Your task to perform on an android device: Lets go through the selected Hiking shoe quality ,material used and read the reviews for the same in the amazon app
Image 0: 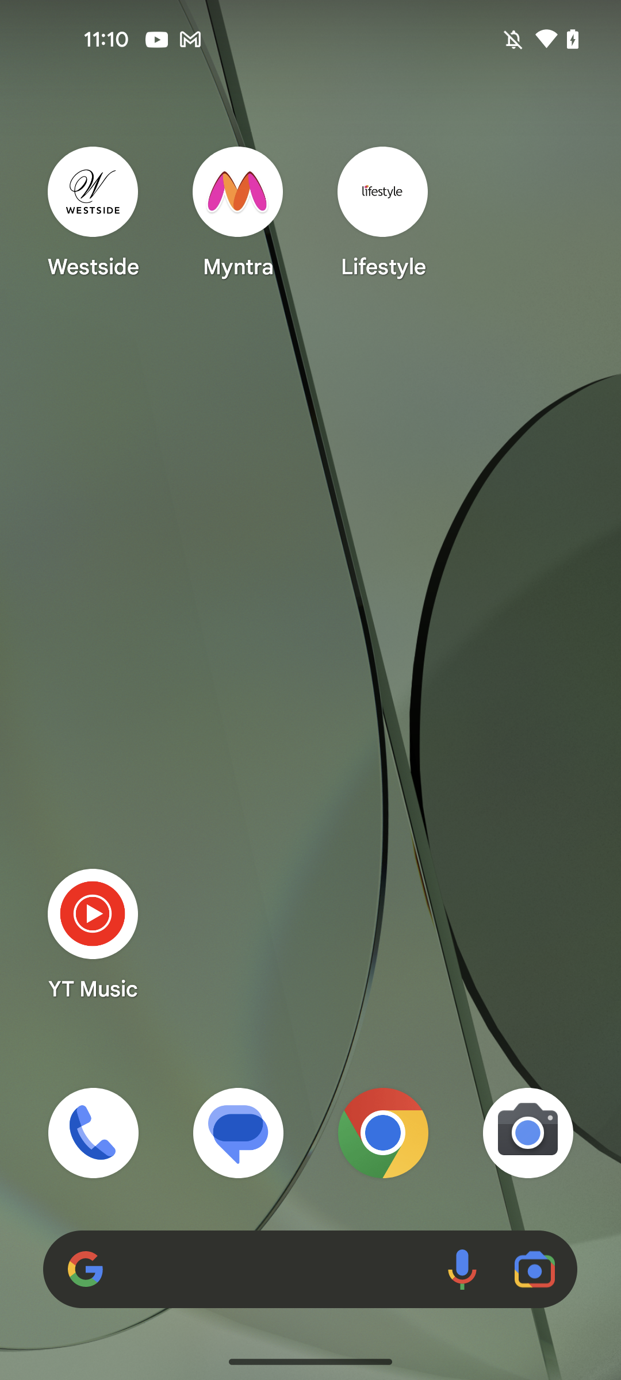
Open the Amazon app
Step 0: open app "Amazon"
Image 1: 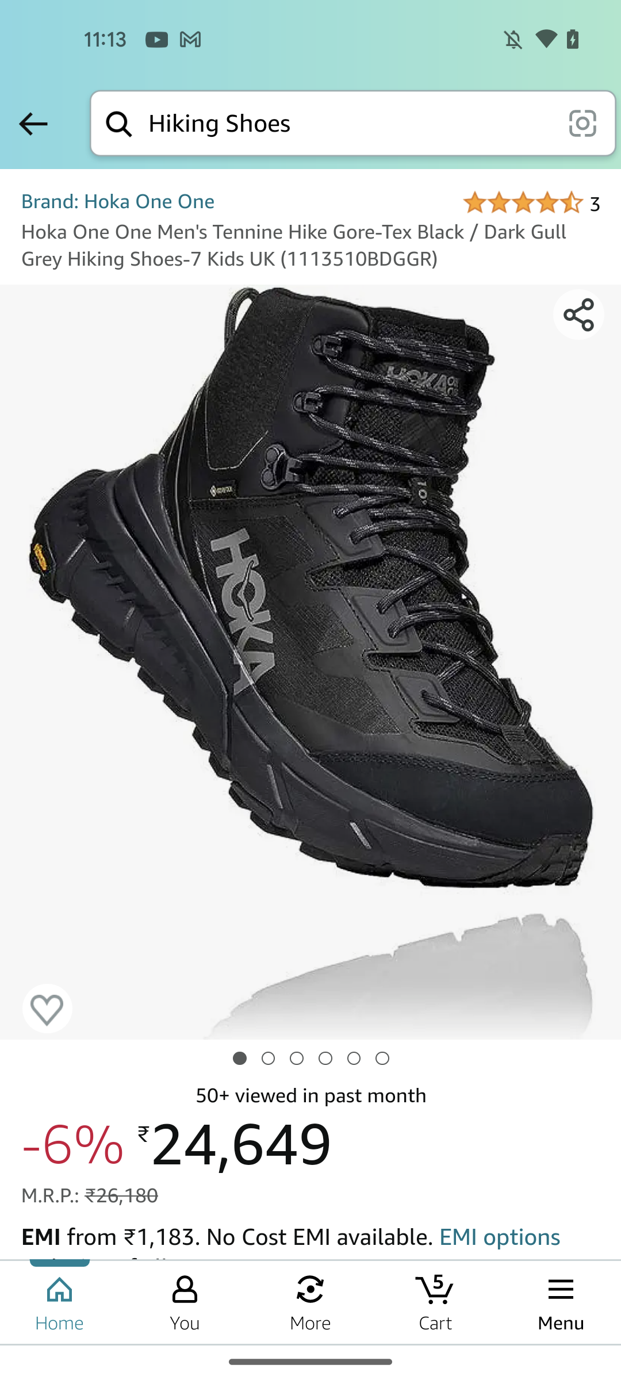
Scroll up for the Hiking Shoe Details
Step 1: scroll down
Image 2: 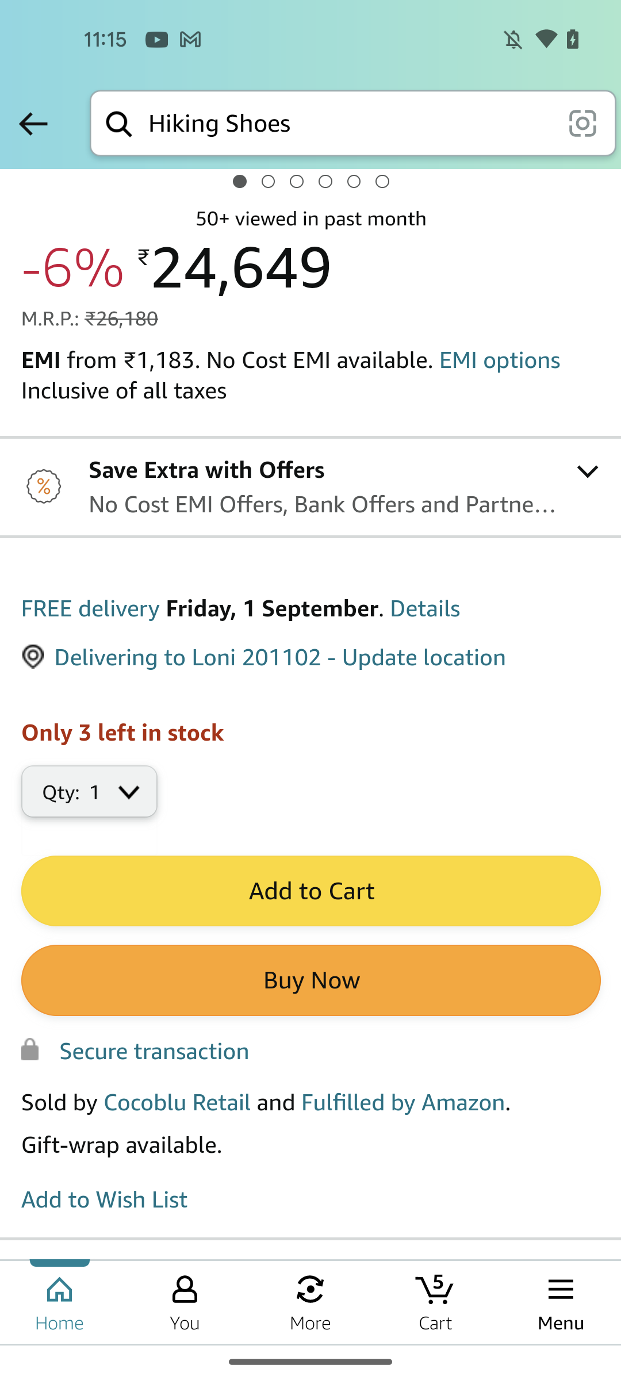
Scroll up for the Hiking Shoe Details
Step 2: scroll down
Image 3: 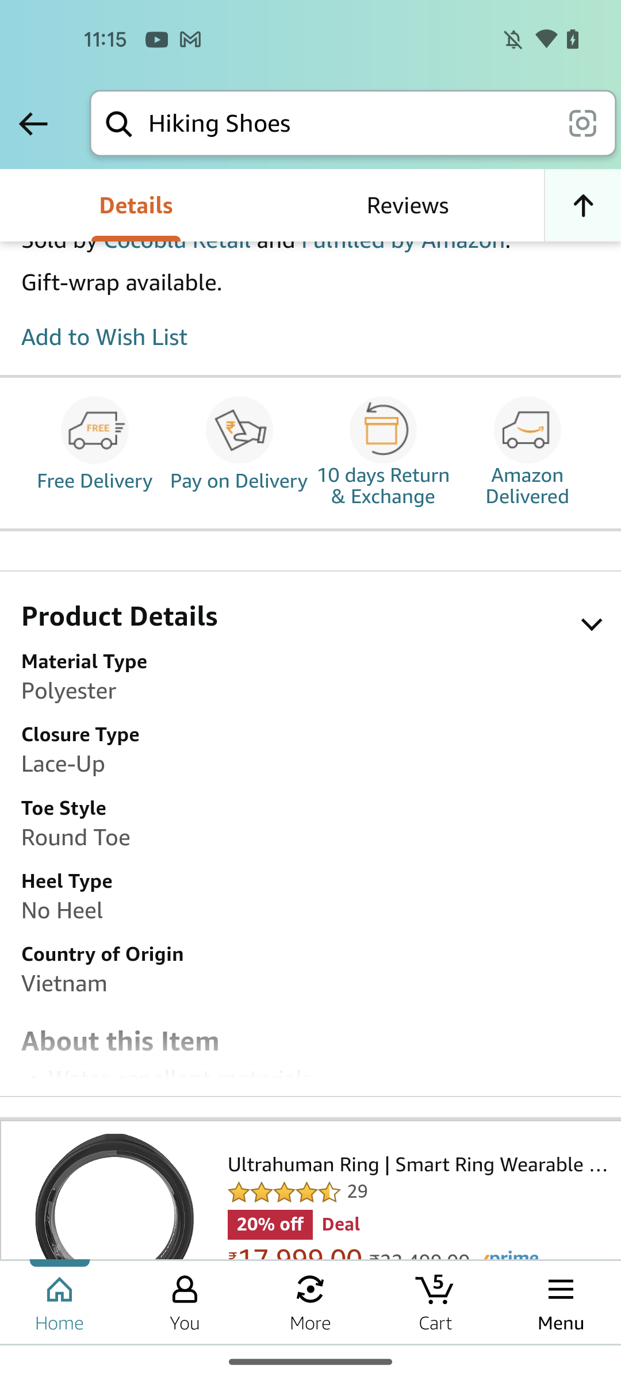
Scroll up for the Hiking Shoe Details
Step 3: scroll down
Image 4: 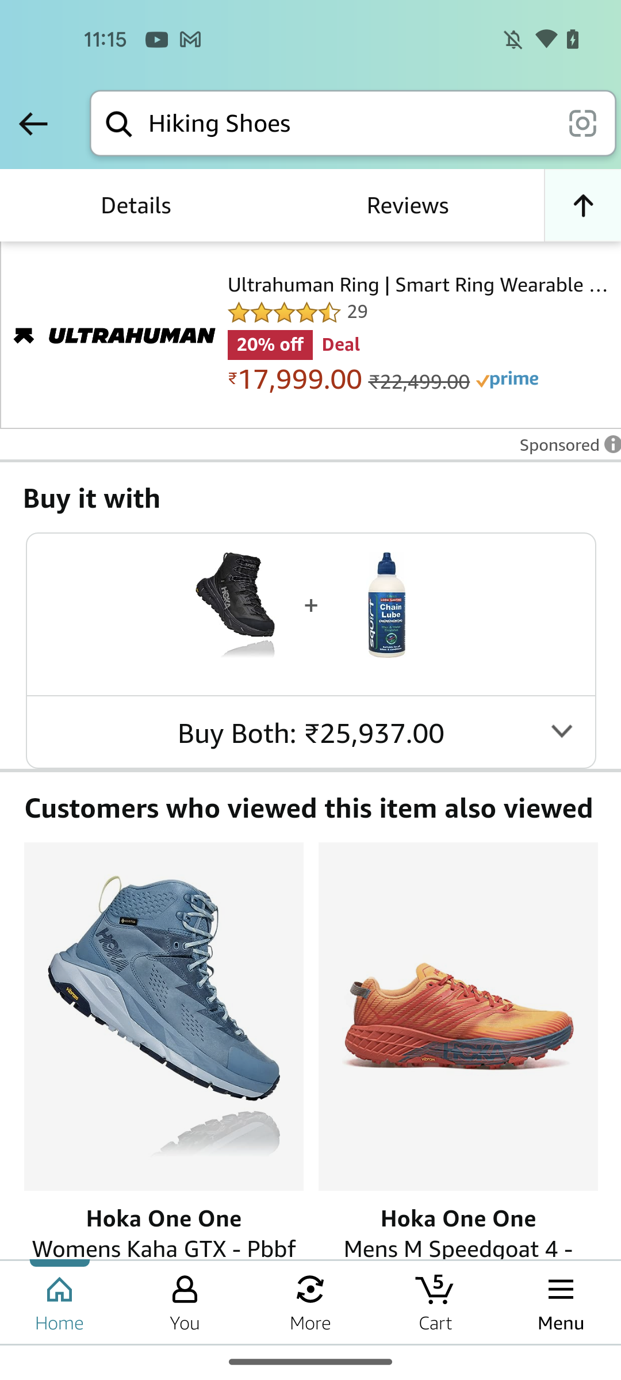
Click on the Reviews tab
Step 4: click (407, 205)
Image 5: 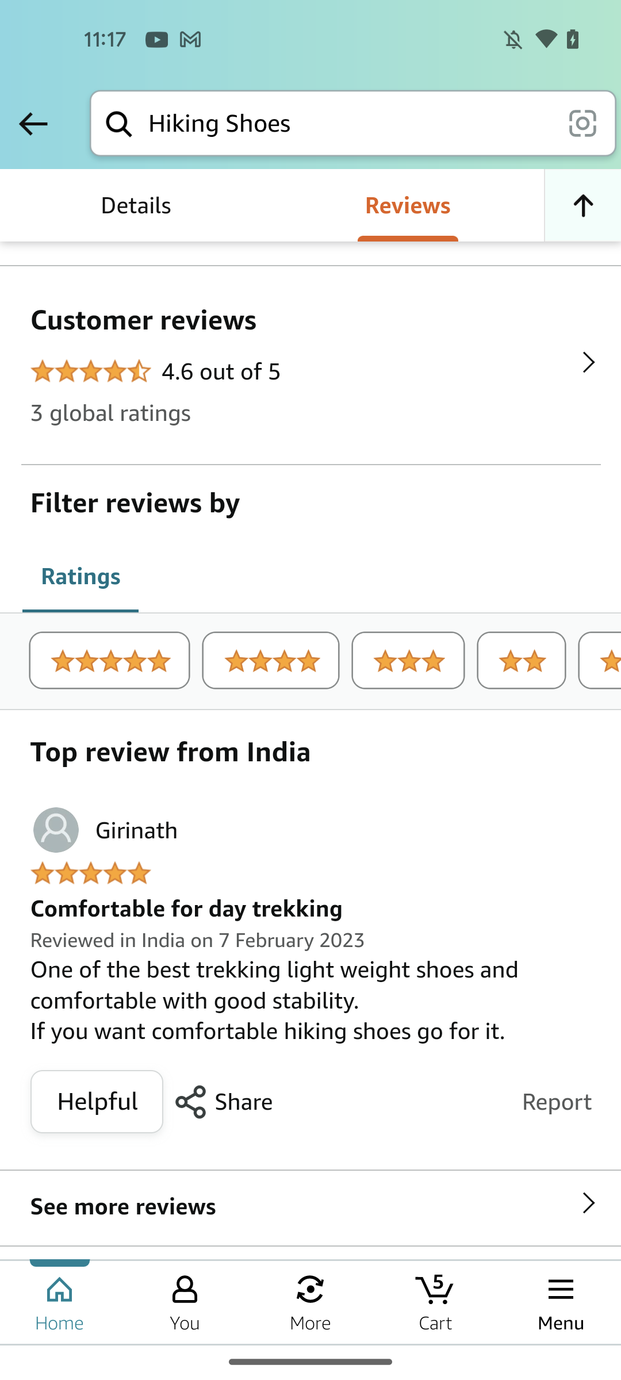
Scroll up for more reviews
Step 5: scroll down